Your task to perform on an android device: Turn off the Auto check answer setting .
Image 0: 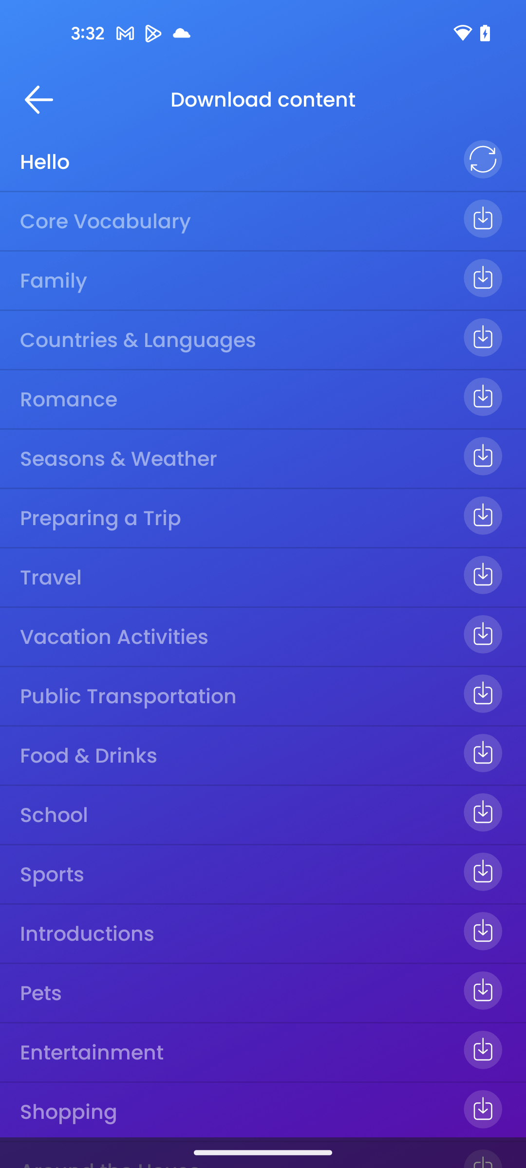
Get back to the previous page of the Mondly language App
Step 0: press back button
Image 1: 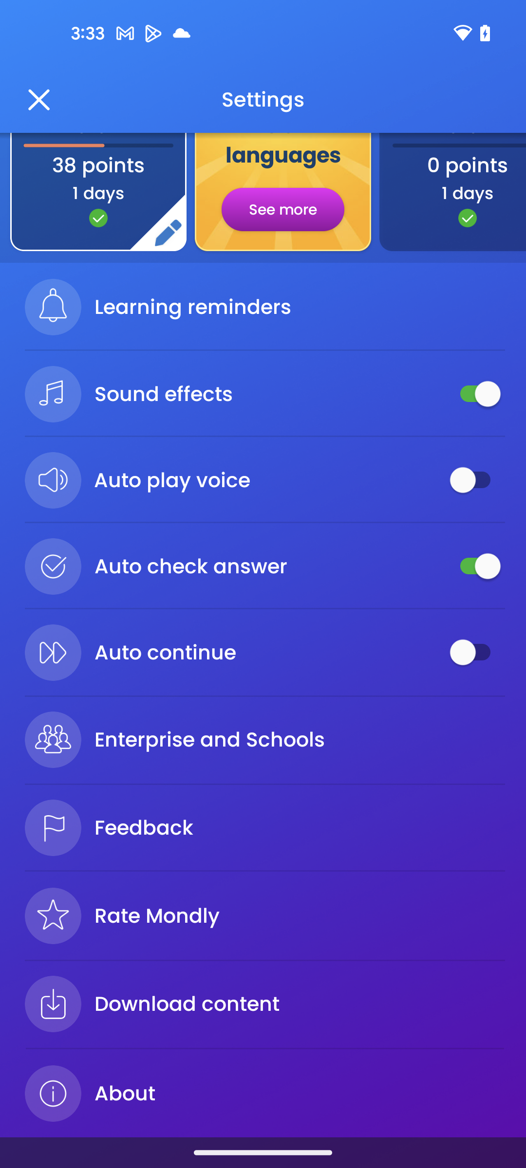
Click on the toggle button of Auto check answer setting .
Step 1: click (475, 566)